Your task to perform on an android device: I want to examine the stops of the train which reaches the earliest to Jamaica from the upper east side in the Citymapper app.
Image 0: 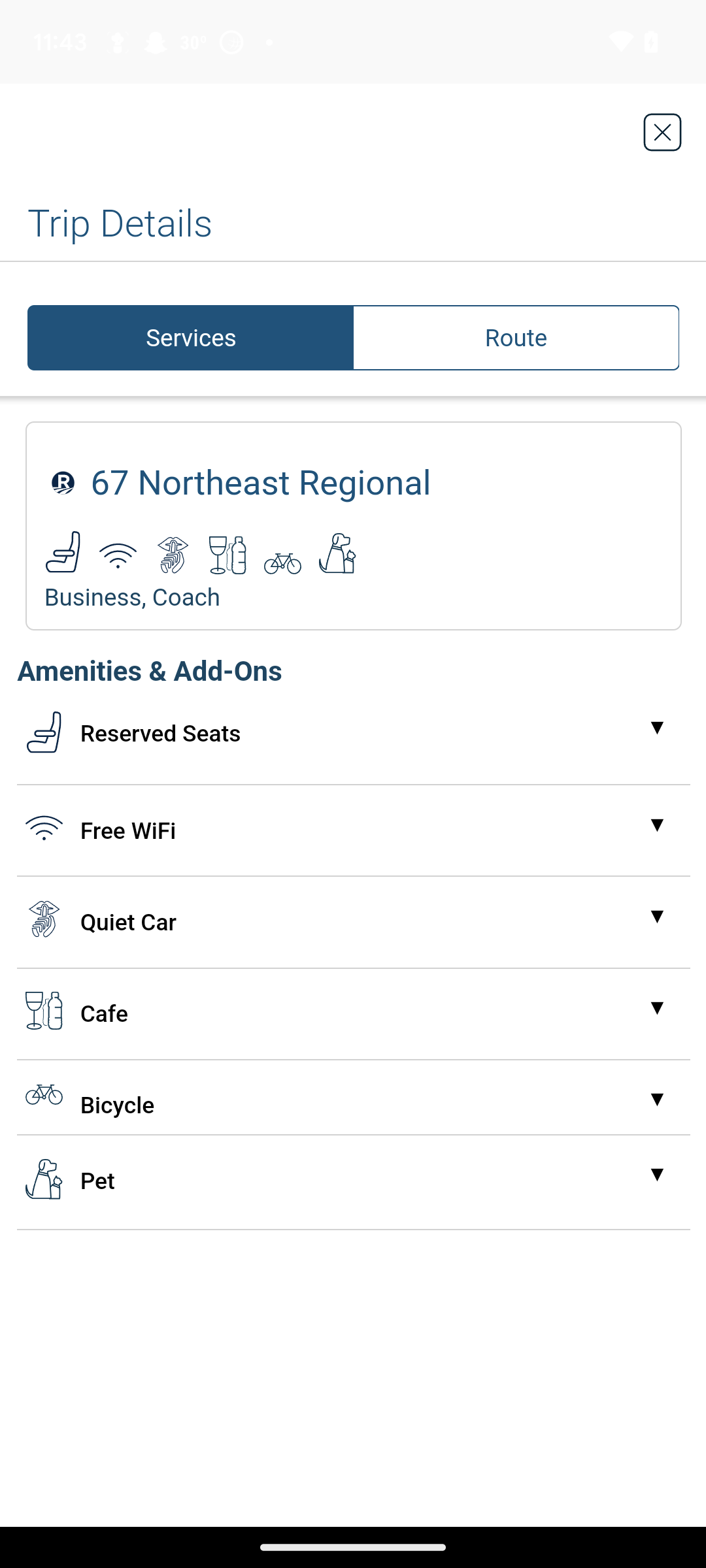
Open the Citymapper app.
Step 0: open app "Citymapper"
Image 1: 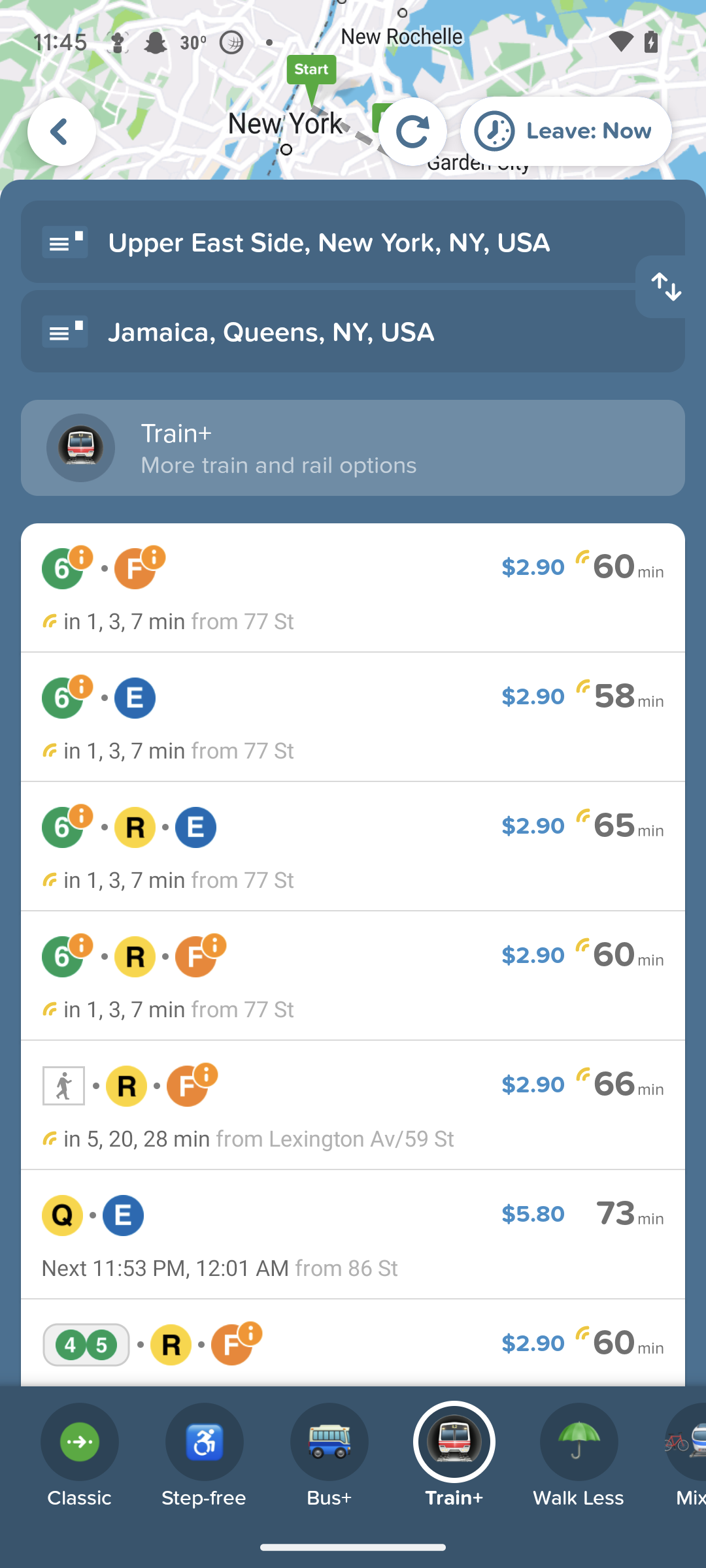
Click on the second train route 
Step 1: click (353, 457)
Image 2: 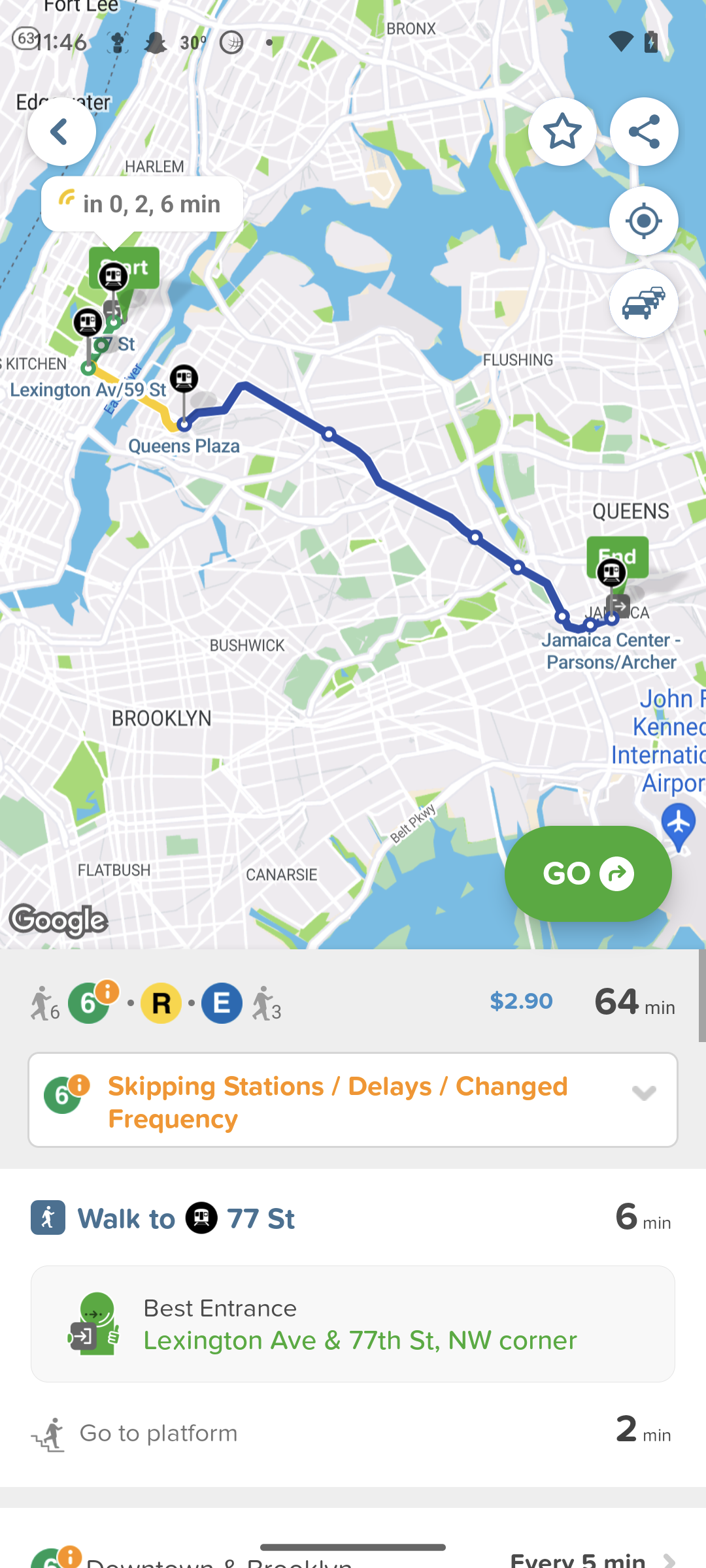
Click on the second train route 
Step 2: wait
Image 3: 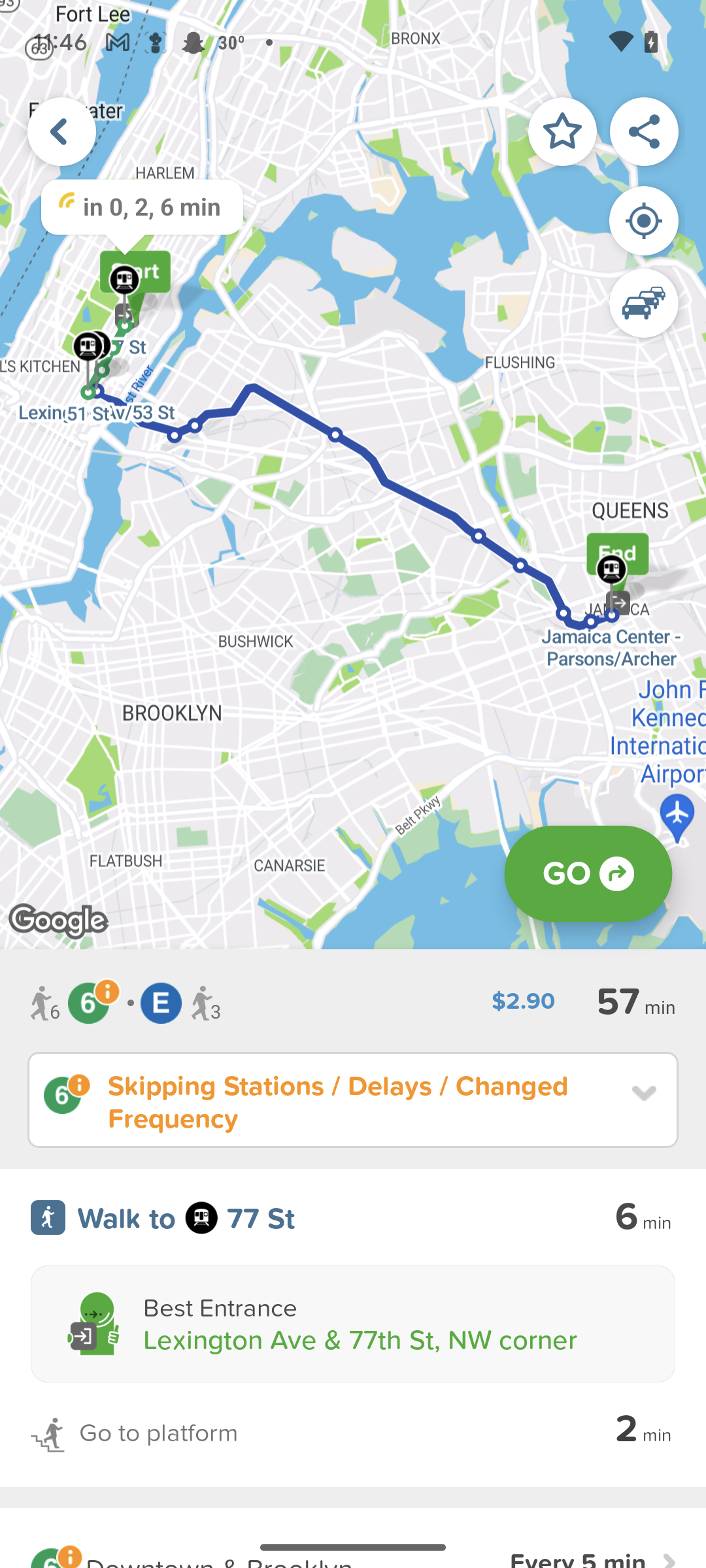
Swipe up to view all stops
Step 3: scroll down
Image 4: 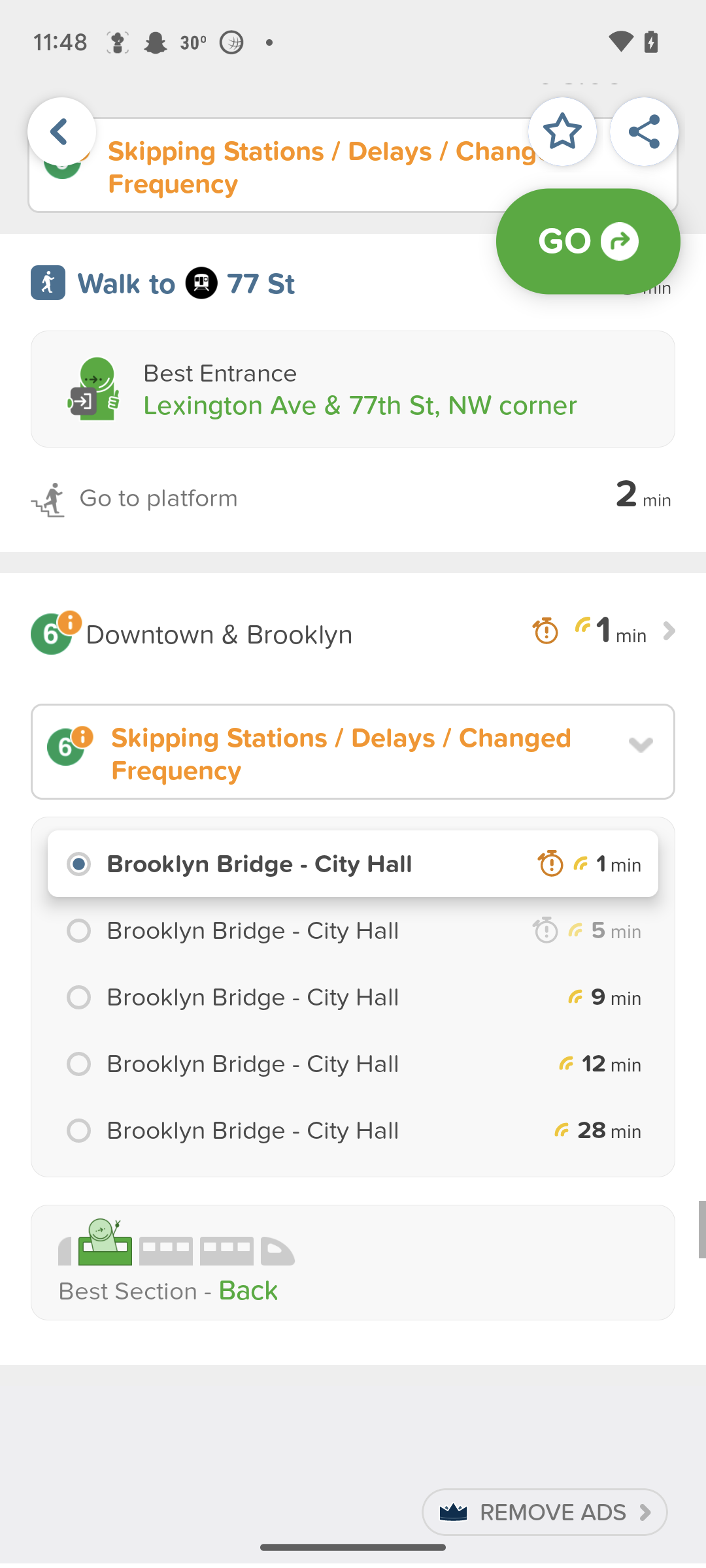
Swipe up to view all stops
Step 4: scroll down
Image 5: 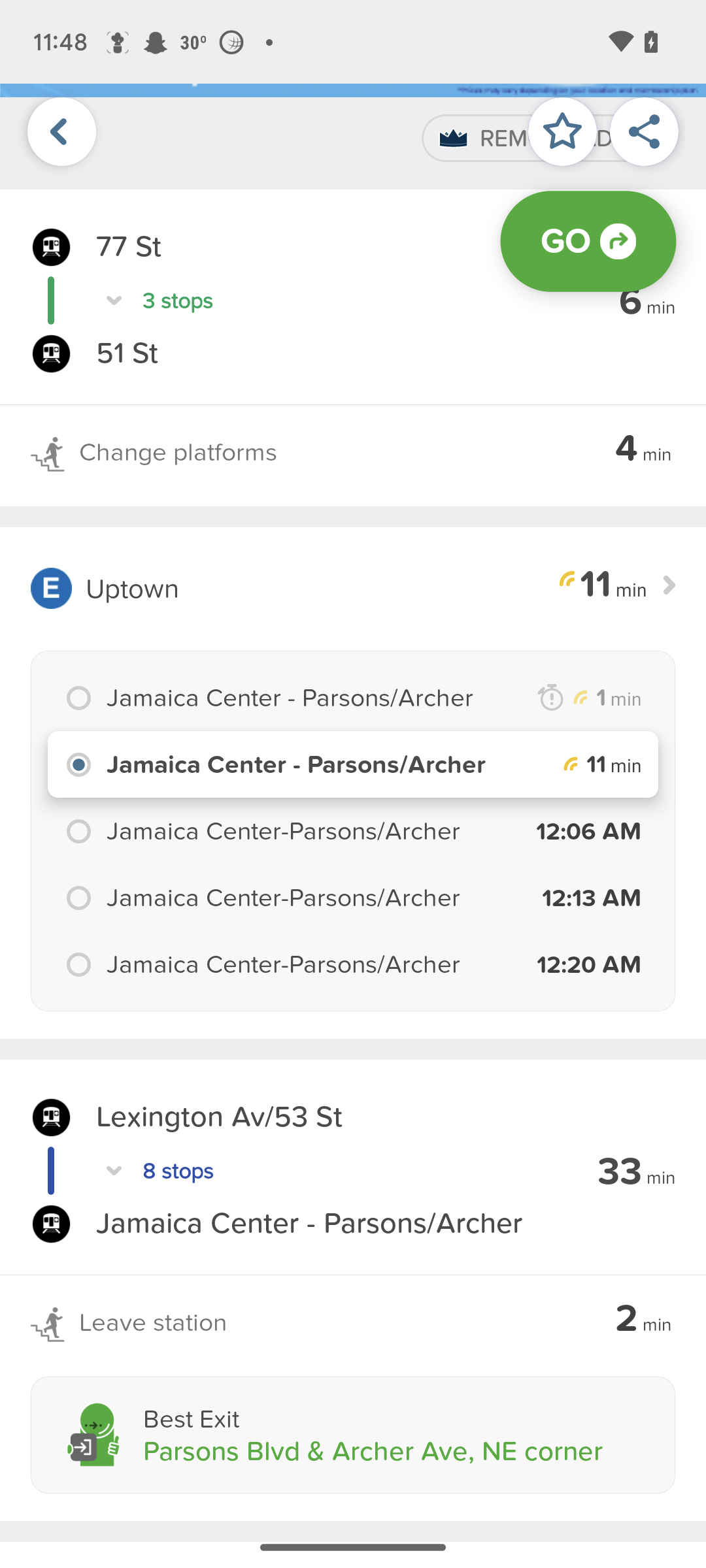
Click on the 3 stops
Step 5: click (177, 301)
Image 6: 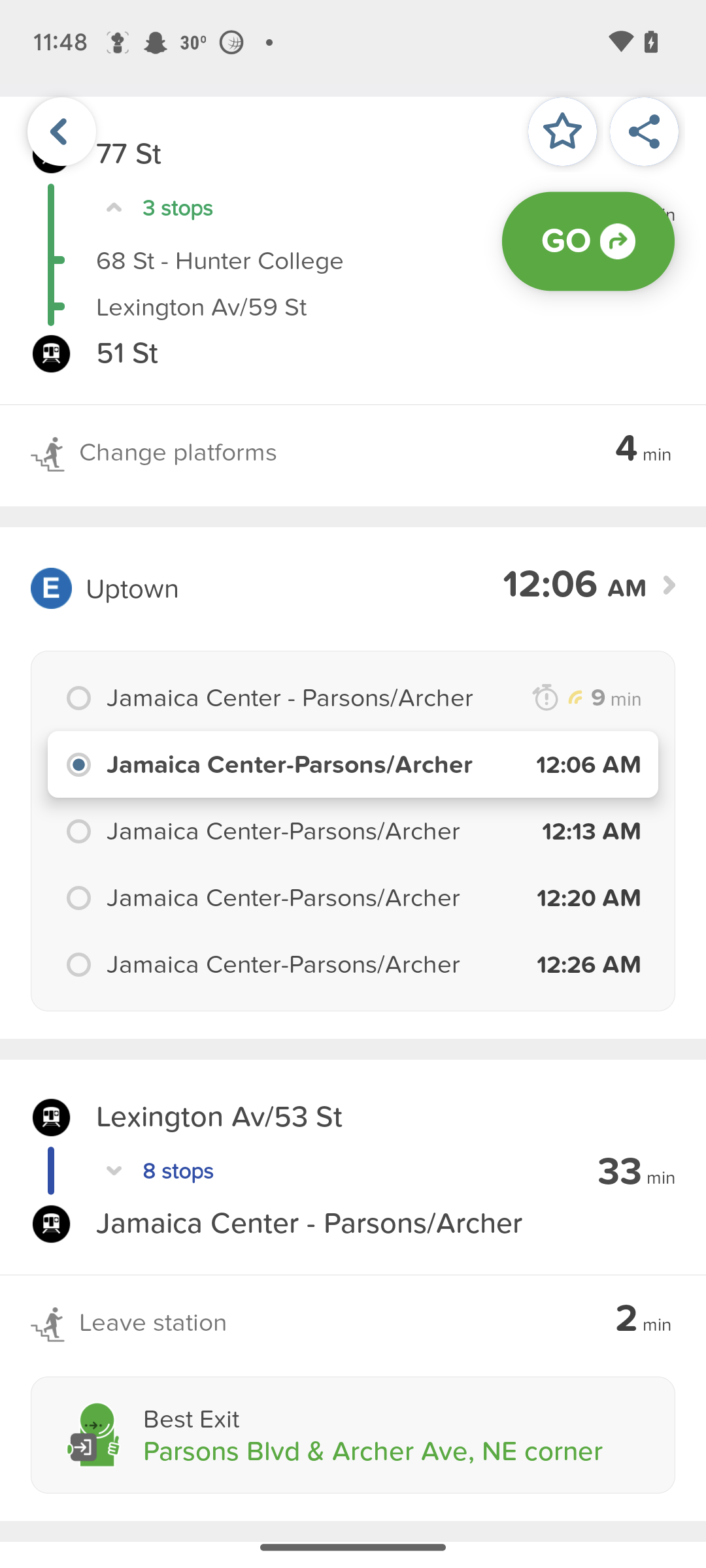
Click on the 8 stops
Step 6: click (178, 1171)